Your task to perform on an android device: I want to view Nike men's Revolution 5 running shoes
Image 0: 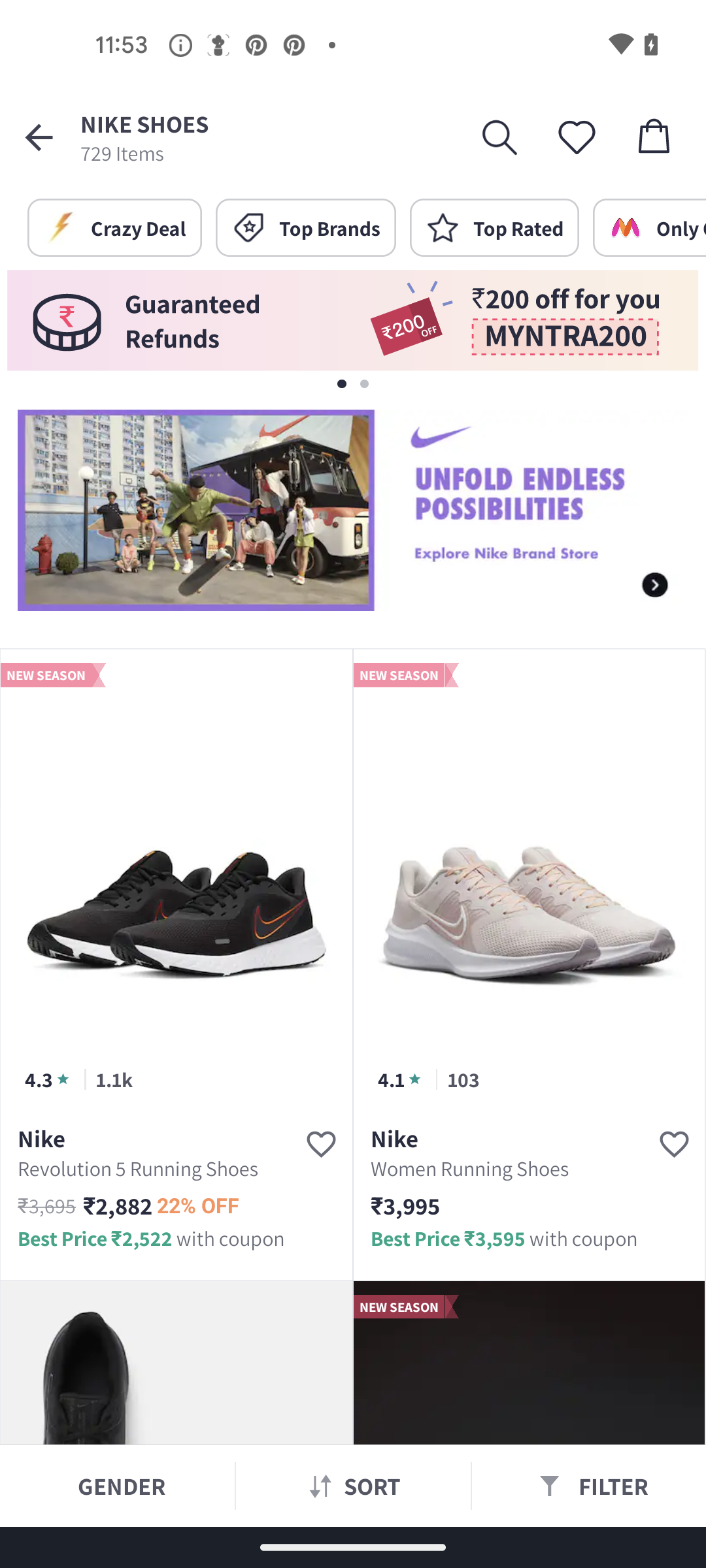
click on the Nike revolution 5 running shoes
Step 0: click (176, 882)